Your task to perform on an android device: I accidentally placed the timing for a Grocery reminder at the incorrect hour, thus I want to change it in the Taskeet app to 6 p.m.
Image 0: 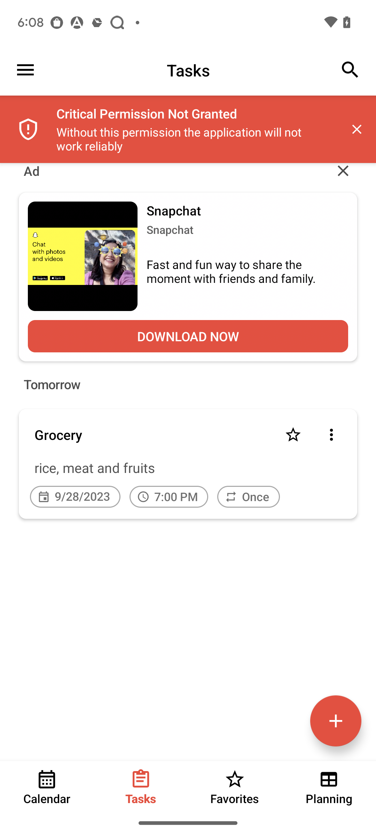
Click on the Grocery reminder
Step 0: click (152, 435)
Image 1: 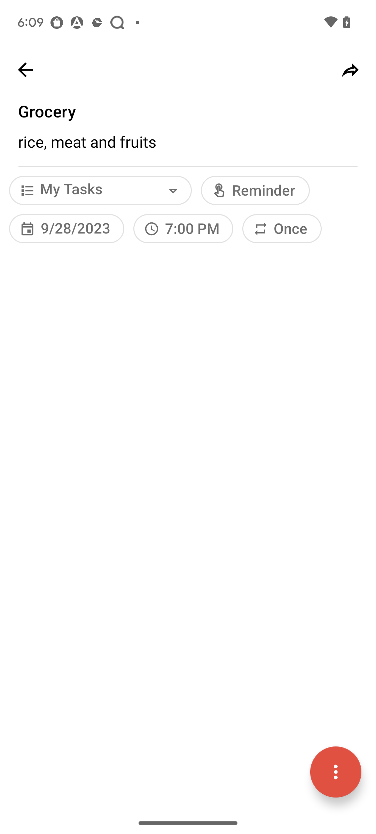
go to the time section
Step 1: click (180, 235)
Image 2: 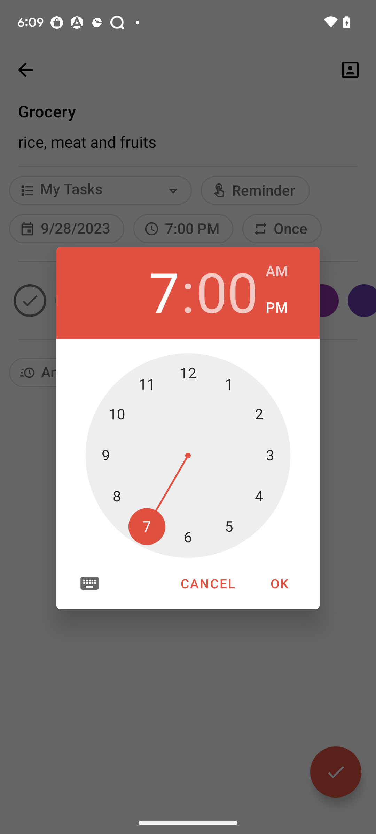
Set hour to 6
Step 2: click (190, 538)
Image 3: 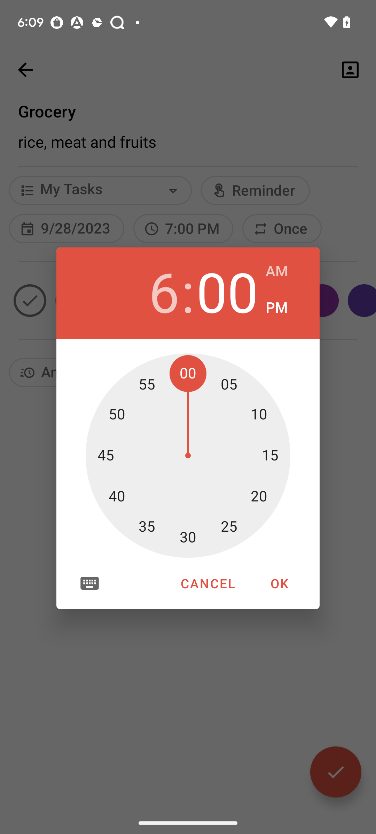
Click on OK
Step 3: click (279, 583)
Image 4: 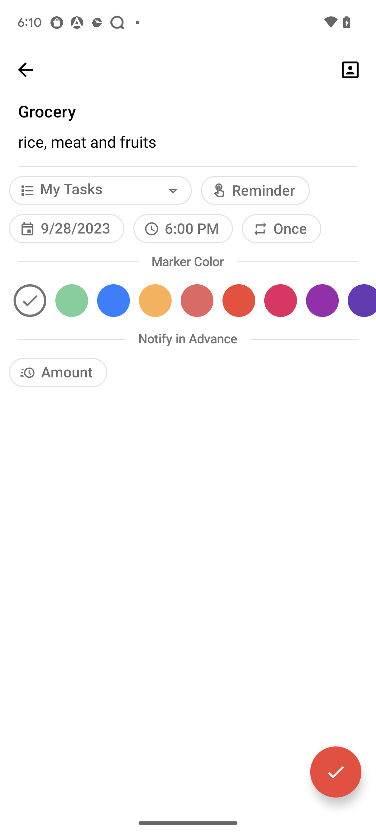
Click on the tick icon at the bottom right corner of the screen
Step 4: click (335, 775)